Your task to perform on an android device: I want to set the recording quality to 32kHz in order to get the best sound quality possible in the Smart Recorder app.
Image 0: 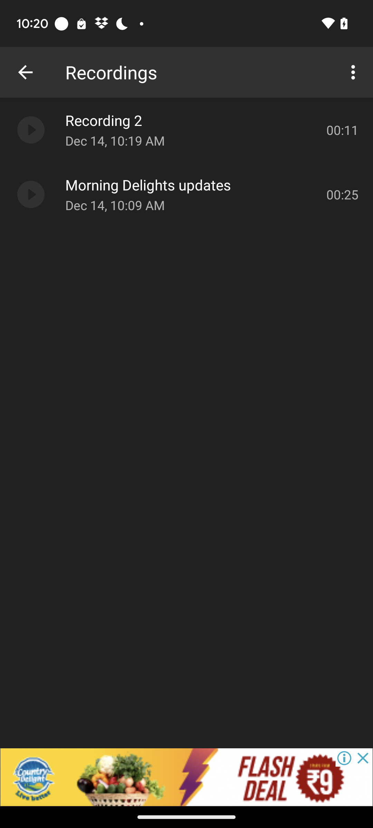
Go back to the previous screen
Step 0: press back button
Image 1: 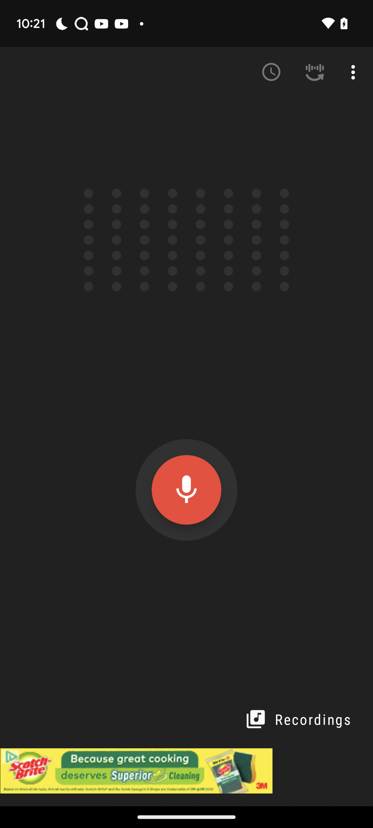
Click on the three dot icon at the top right of the screen
Step 1: click (355, 72)
Image 2: 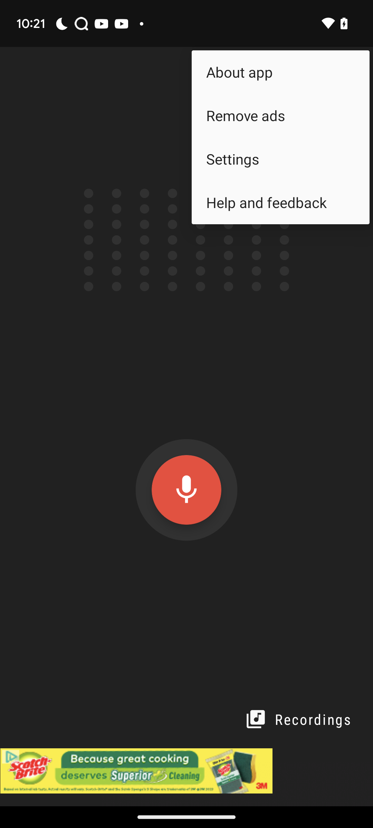
Click on the settings option
Step 2: click (280, 159)
Image 3: 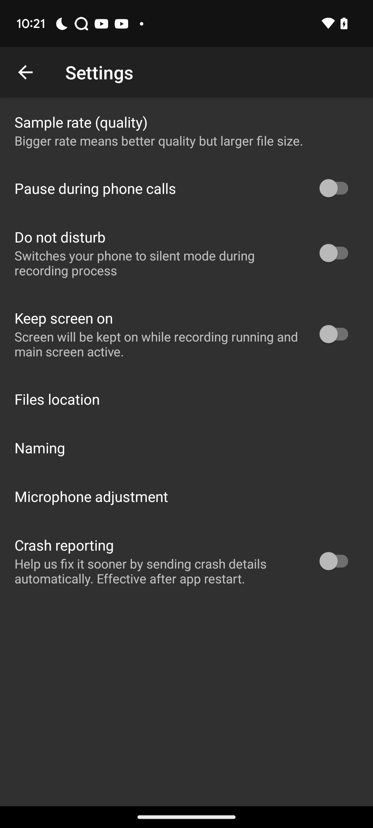
Click on the Sample rate (quality) option
Step 3: click (81, 122)
Image 4: 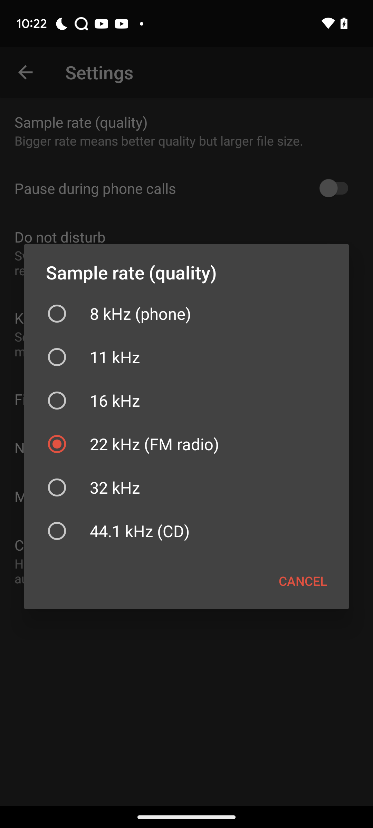
Select 32KHz
Step 4: click (186, 487)